Your task to perform on an android device: I like to put on Bata brand shoes. Look for Bata formal shoes for women in brand filters in the Shopsy app.
Image 0: 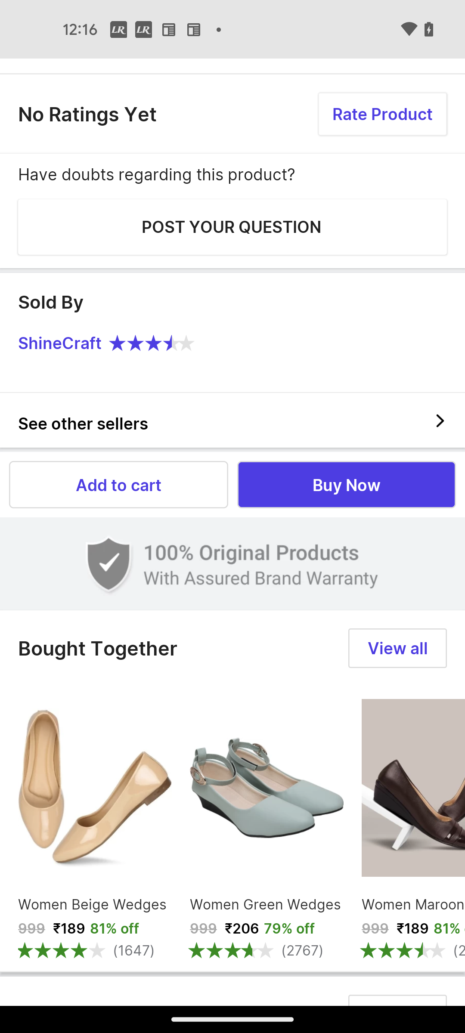
Go back to the previous screen
Step 0: press back button
Image 1: 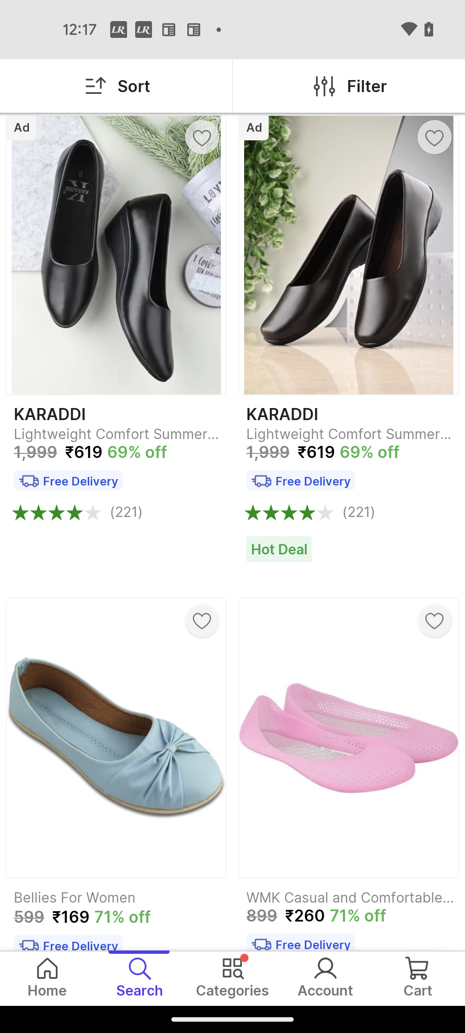
Go to the Filter 
Step 1: click (367, 86)
Image 2: 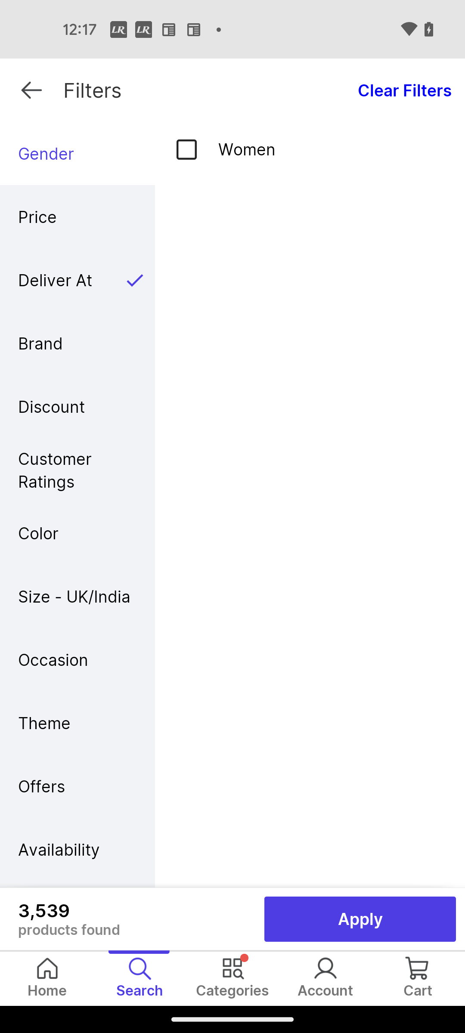
Click on the Brand filters
Step 2: click (77, 343)
Image 3: 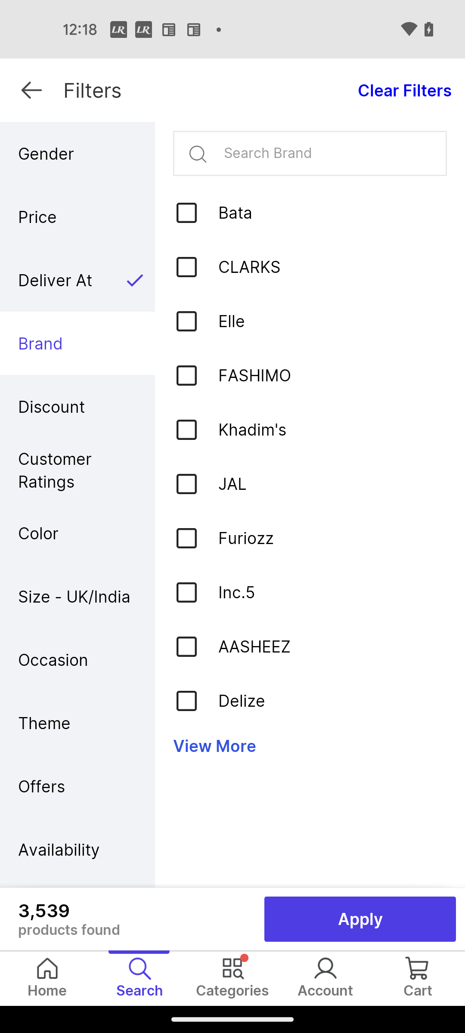
Select Bata Brand
Step 3: click (186, 215)
Image 4: 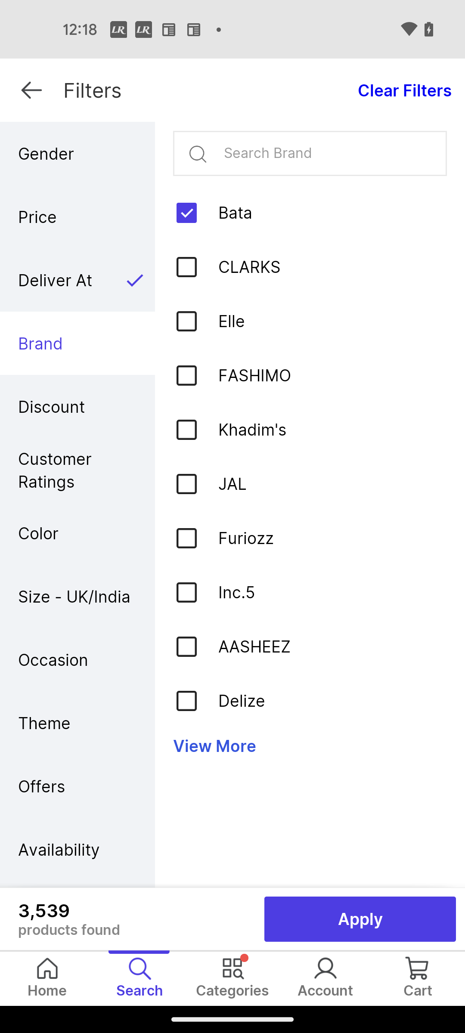
Click on the Apply button
Step 4: click (360, 919)